Your task to perform on an android device: I want to share the "Nature Photos" file from the Google File app with Maria at maria.rossi199309@gmail.com so she can see the nature photos.
Image 0: 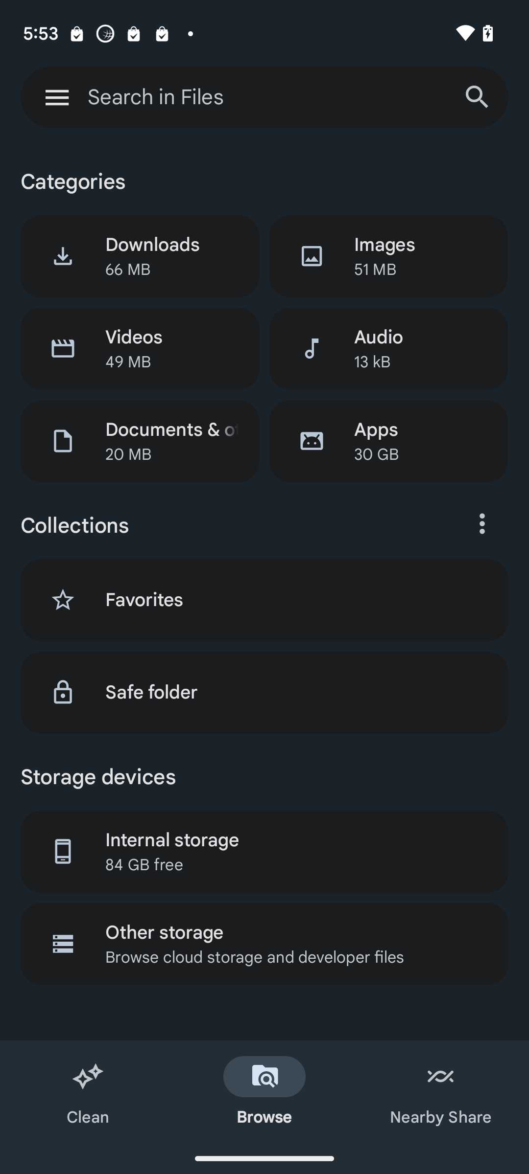
Click on the search icon on the top right of the screen
Step 0: click (477, 97)
Image 1: 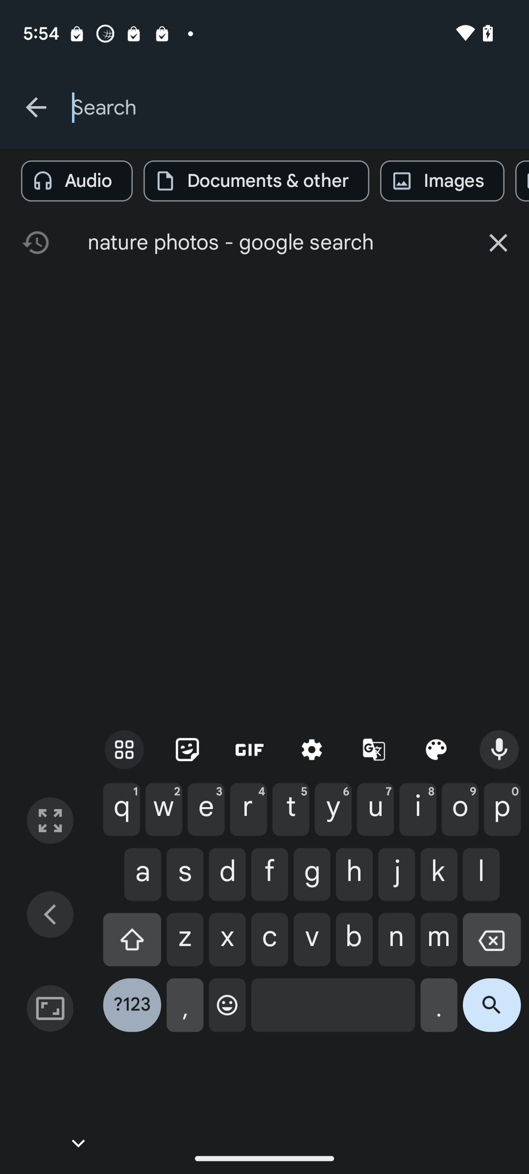
Click on the suggested file name
Step 1: click (277, 242)
Image 2: 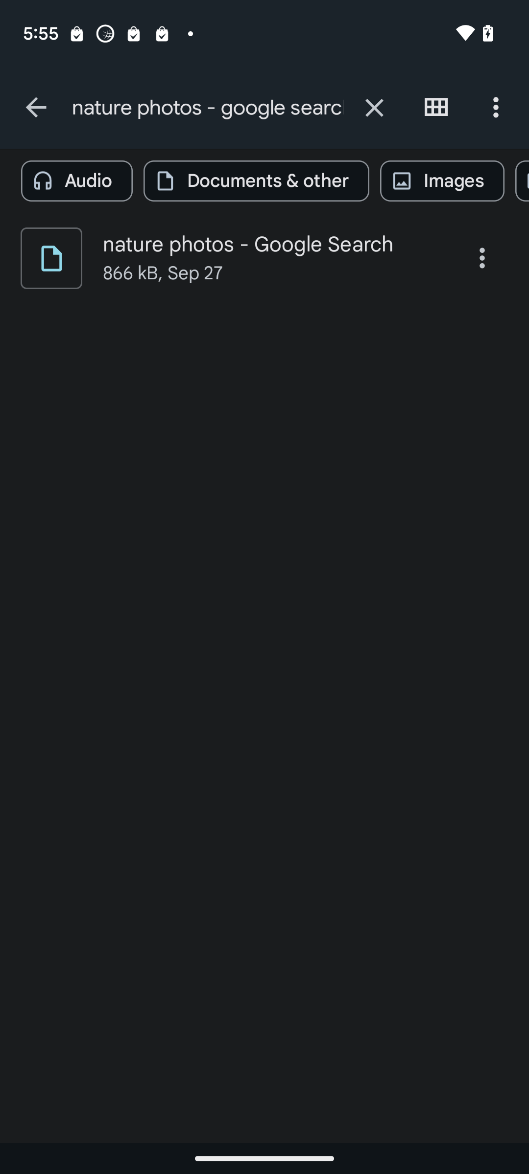
Click on the three dot icon of nature photos
Step 2: click (482, 258)
Image 3: 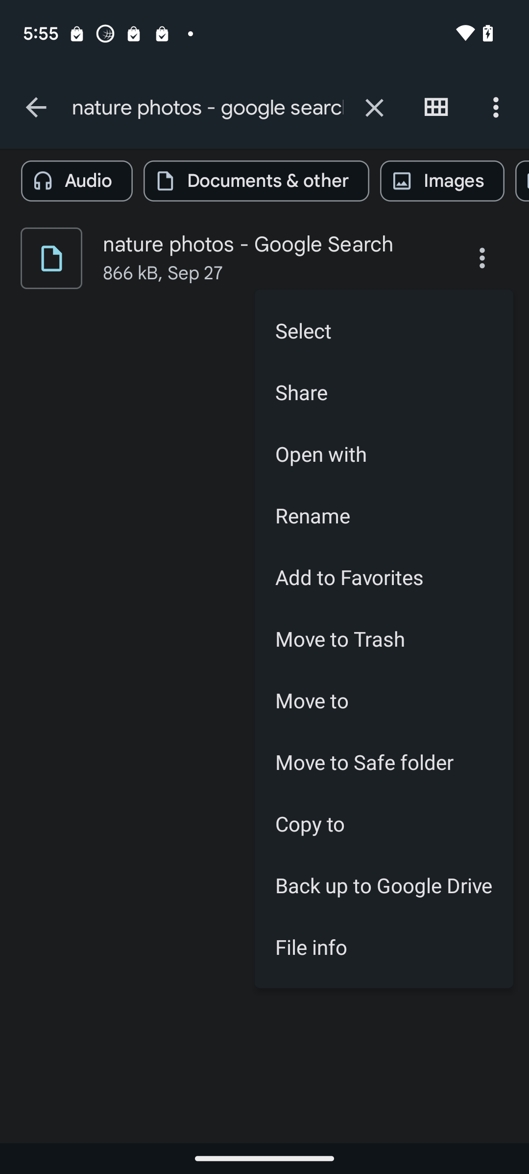
Click on the share option
Step 3: click (384, 392)
Image 4: 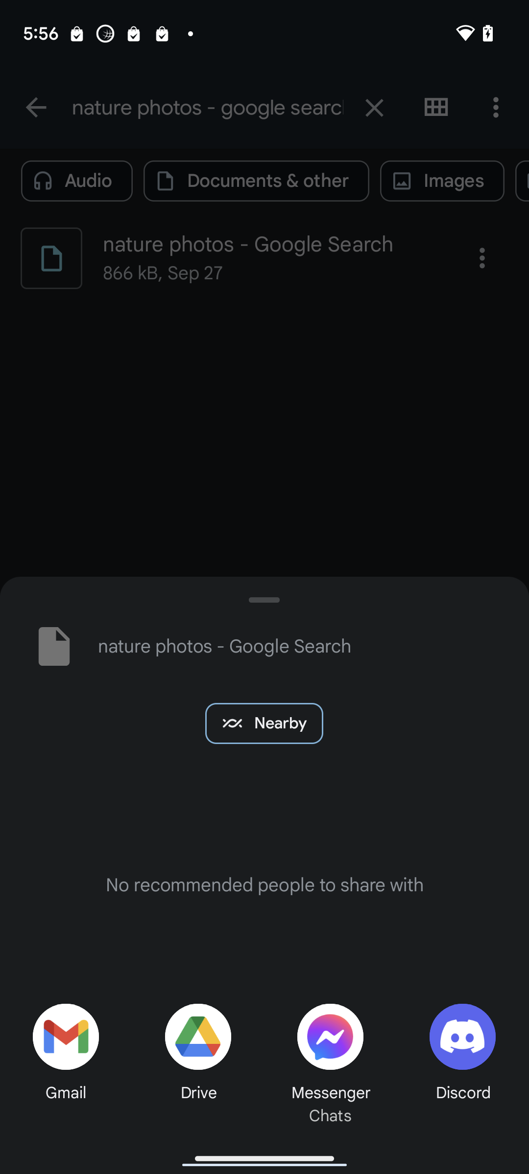
Click on the gmail option on the bottom left of the screen
Step 4: click (65, 1037)
Image 5: 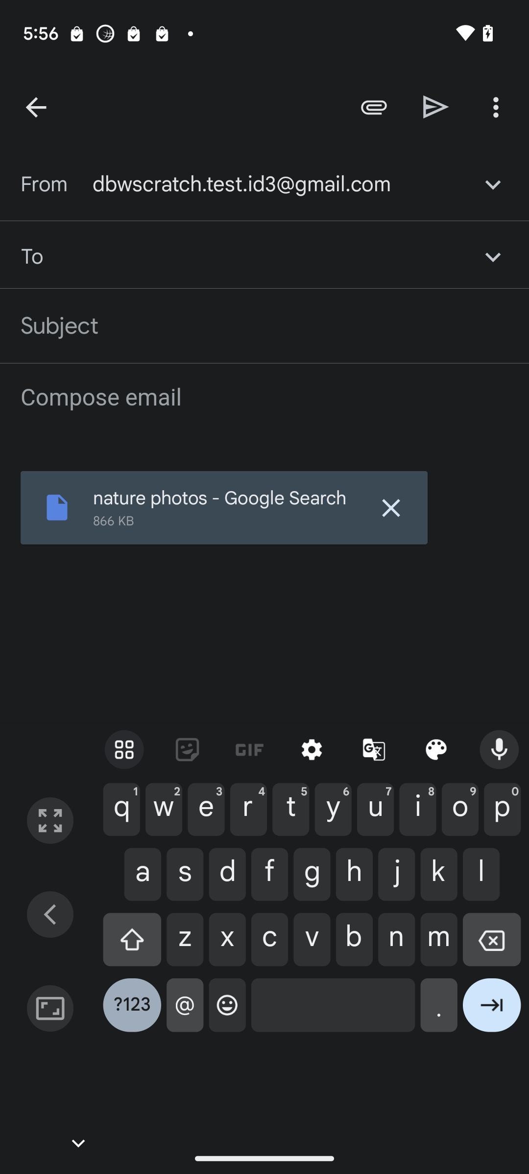
Enter maria.rossi199309@gmail.com as the recepient's id
Step 5: type "maria.rossi199309@gmail.com"
Image 6: 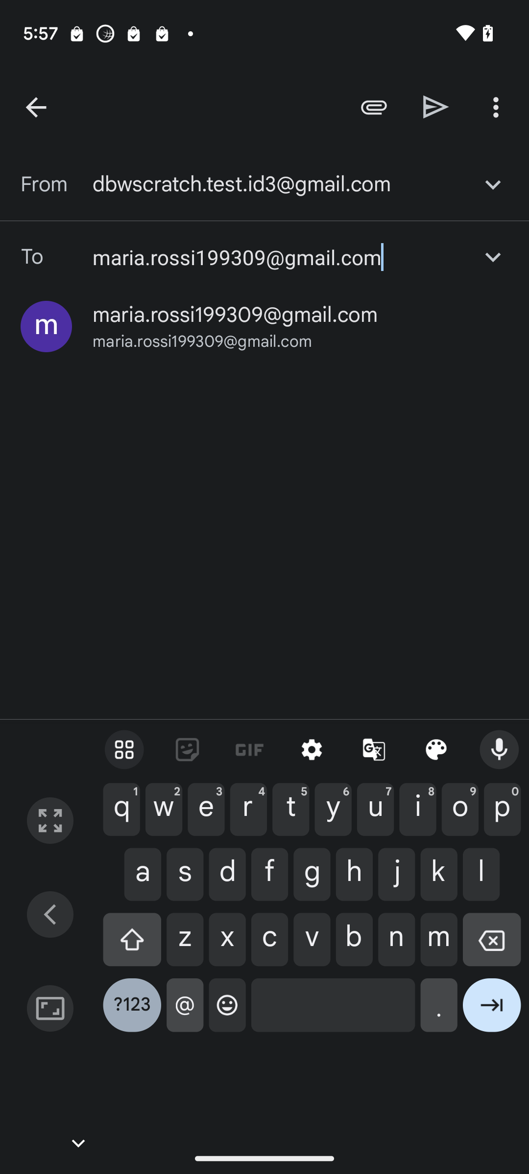
Click on the suggested email id
Step 6: click (235, 315)
Image 7: 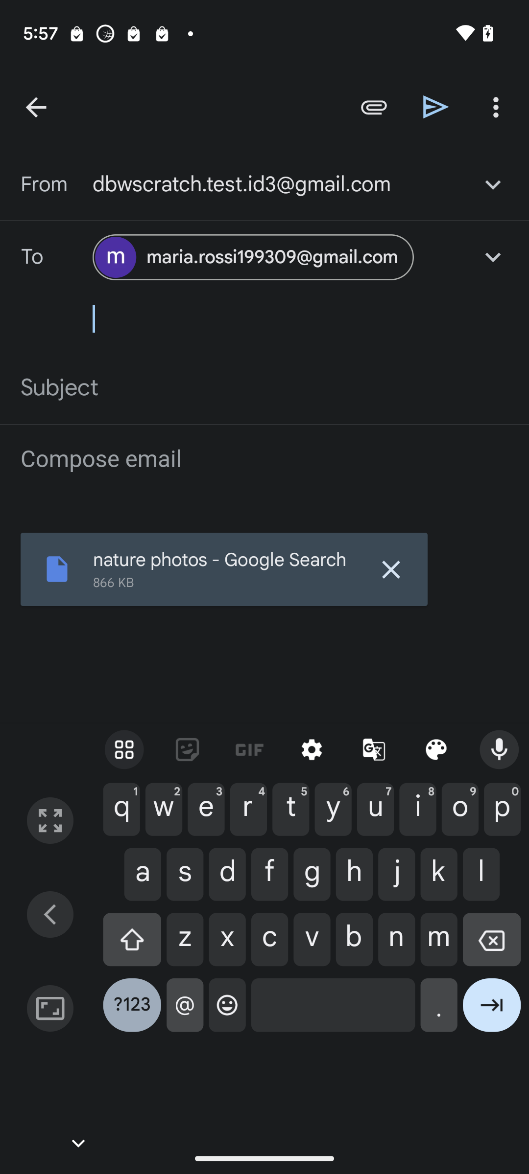
Click on the send option
Step 7: click (436, 107)